Your task to perform on an android device: I used the FlixBus app to get a Bus from Lyon to Amsterdam on November 3 because I had to travel there for work. 
Image 0: 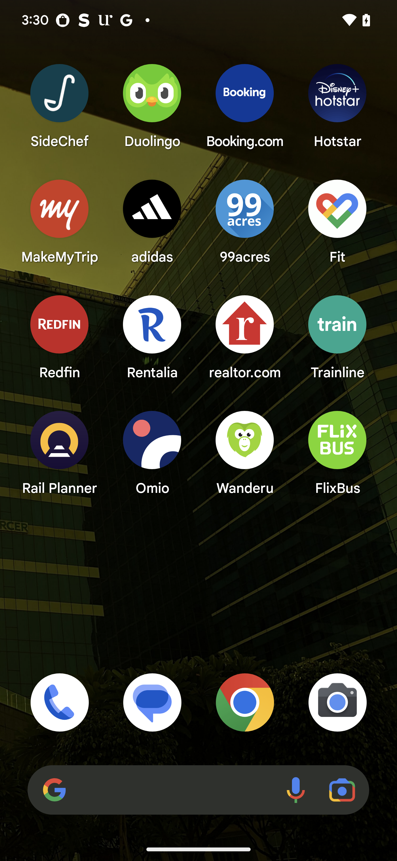
Open FlixBus app
Step 0: open app "FlixBus"
Image 1: 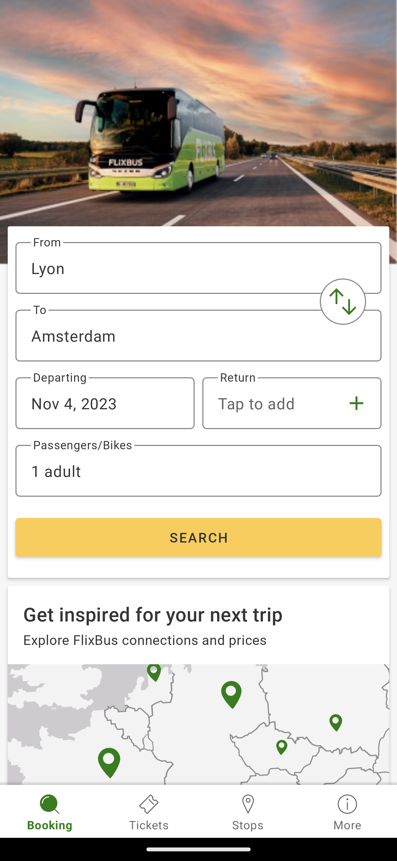
Click on the From tab
Step 1: click (198, 268)
Image 2: 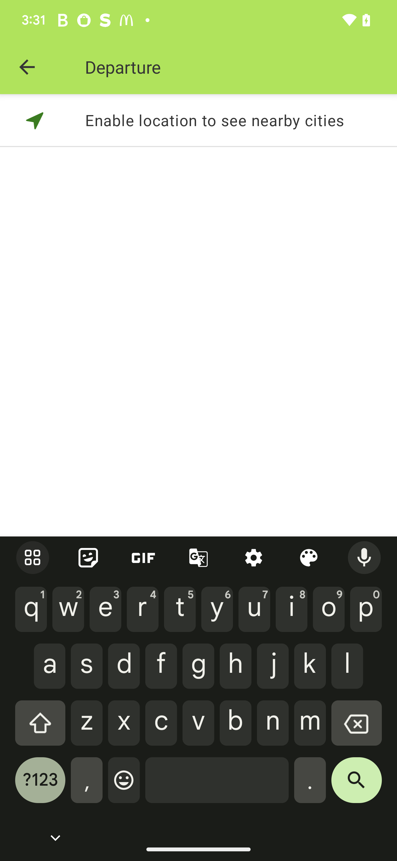
Type Lyon in the From tab
Step 2: type "Lyon"
Image 3: 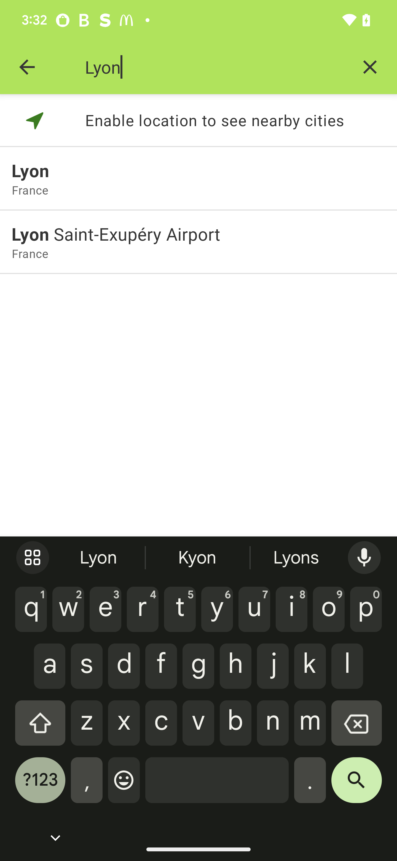
Click on the First suggestion
Step 3: click (198, 170)
Image 4: 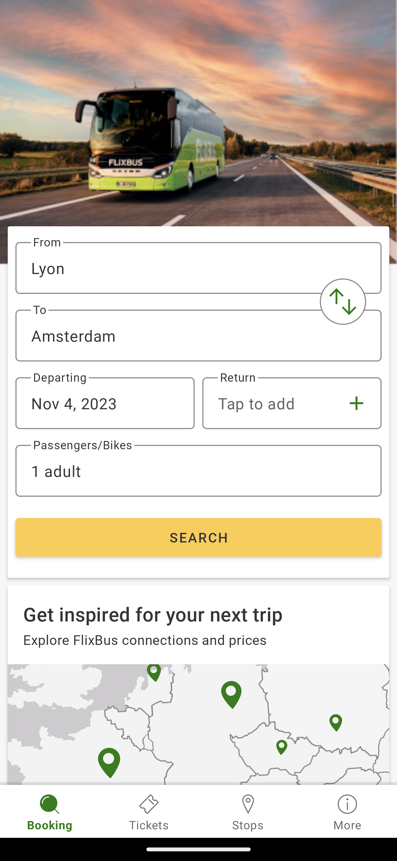
Click on the Departure tab
Step 4: click (198, 336)
Image 5: 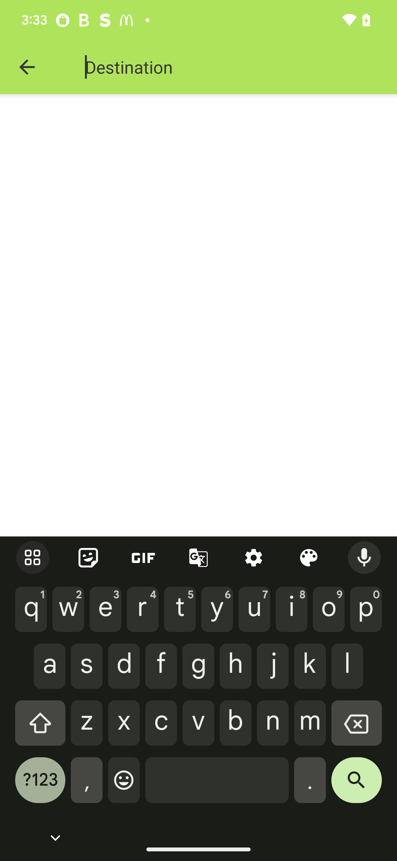
Type Amsterdam in the destination tab
Step 5: type "Amsterdam"
Image 6: 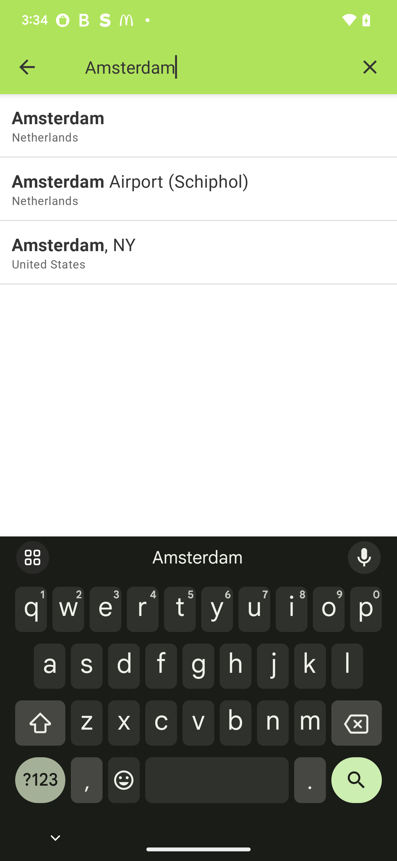
Click on the first suggestion
Step 6: click (198, 117)
Image 7: 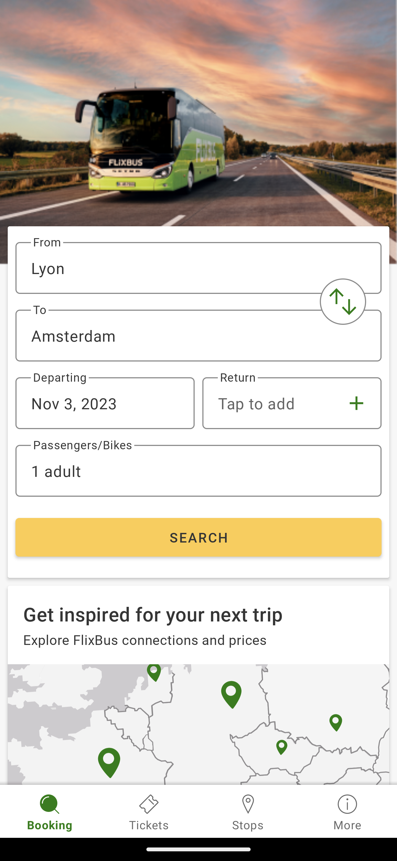
Click on the search button
Step 7: click (198, 537)